Your task to perform on an android device: Go to the settings and turn on the mail notifications.
Image 0: 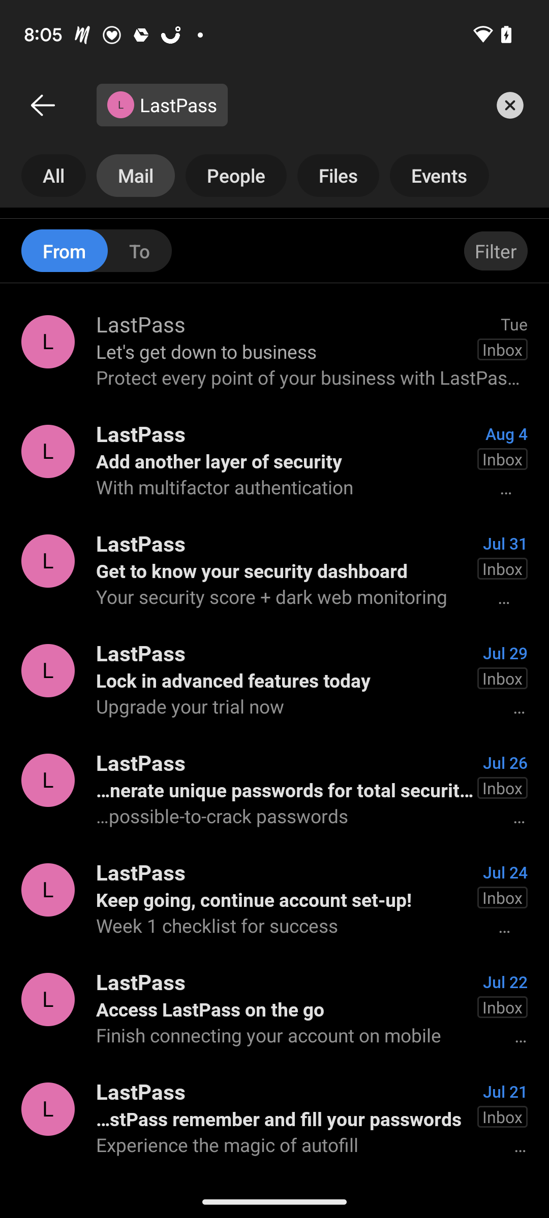
Go back to previous screen
Step 0: press back button
Image 1: 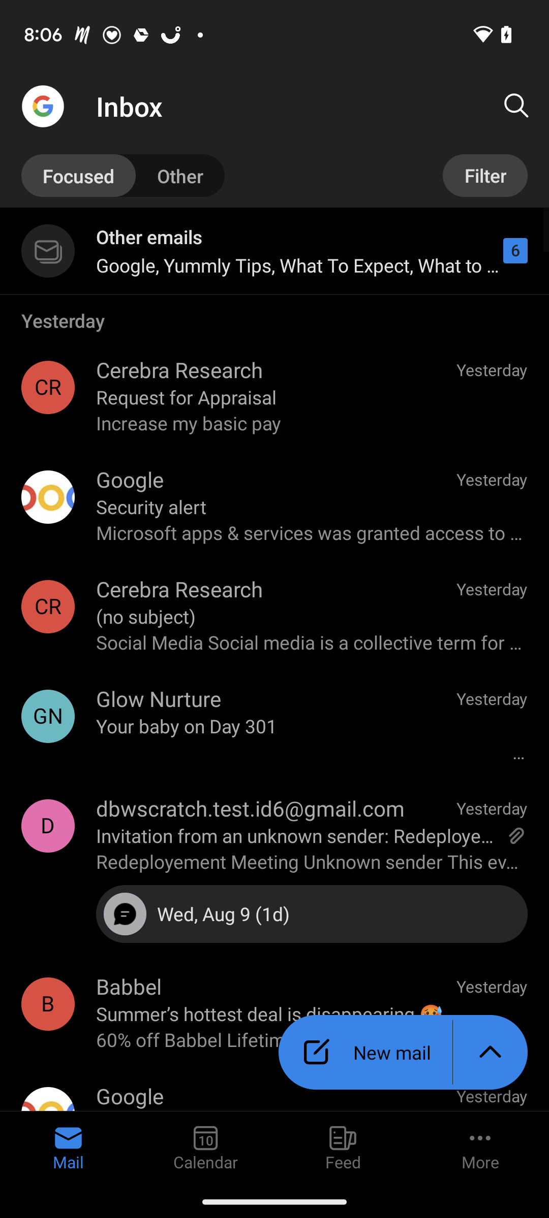
Click on the profile icon in the top-left corner of the screen.
Step 1: click (43, 106)
Image 2: 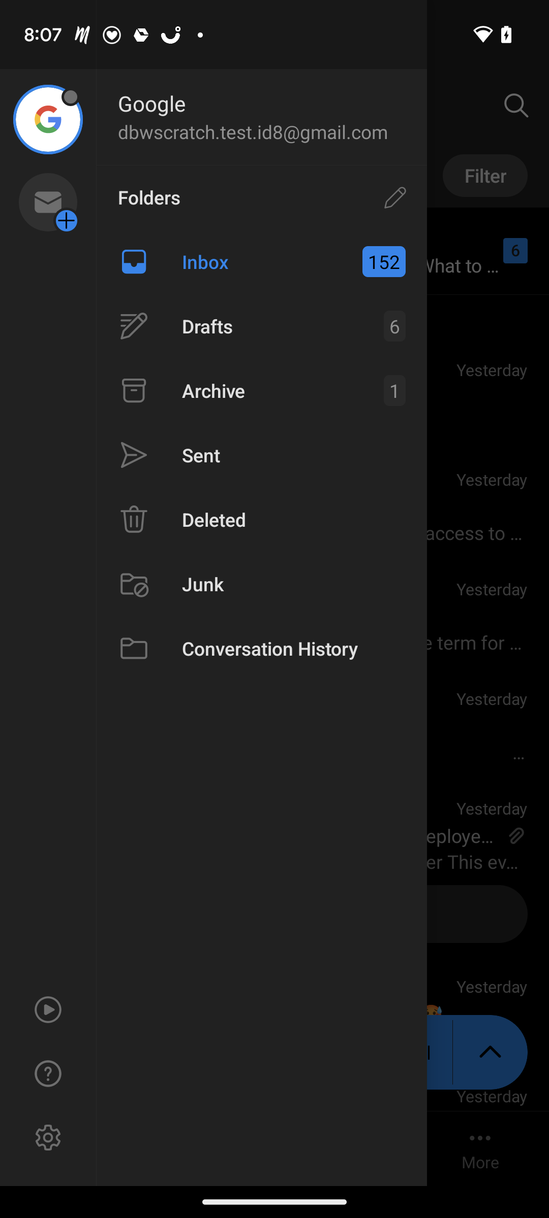
Click on the settings icon in the bottom left corner of the screen.
Step 2: click (48, 1138)
Image 3: 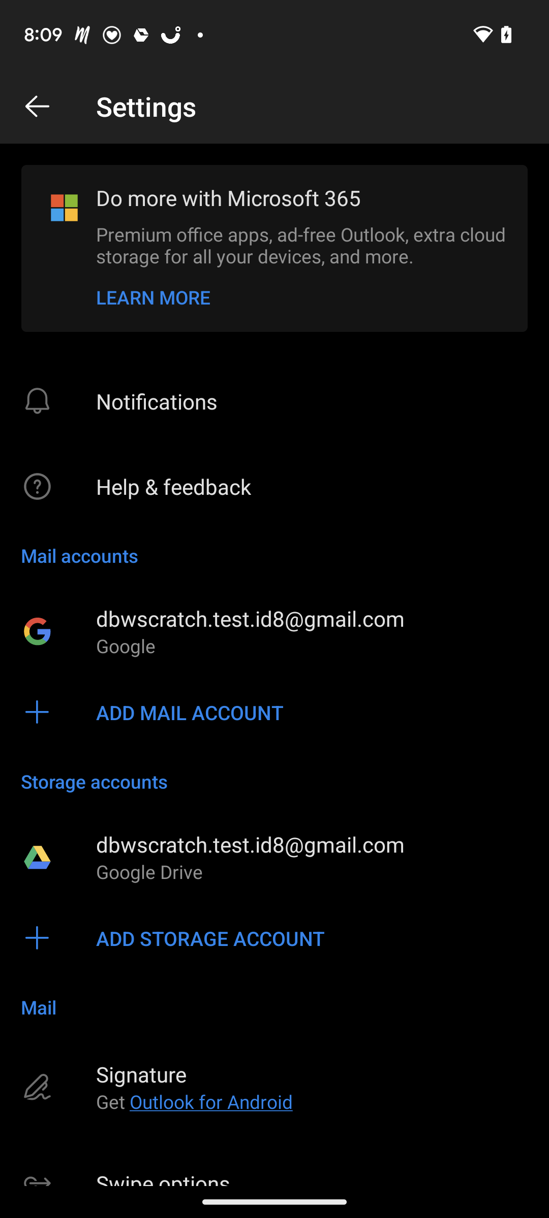
select the notifications option.
Step 3: click (157, 401)
Image 4: 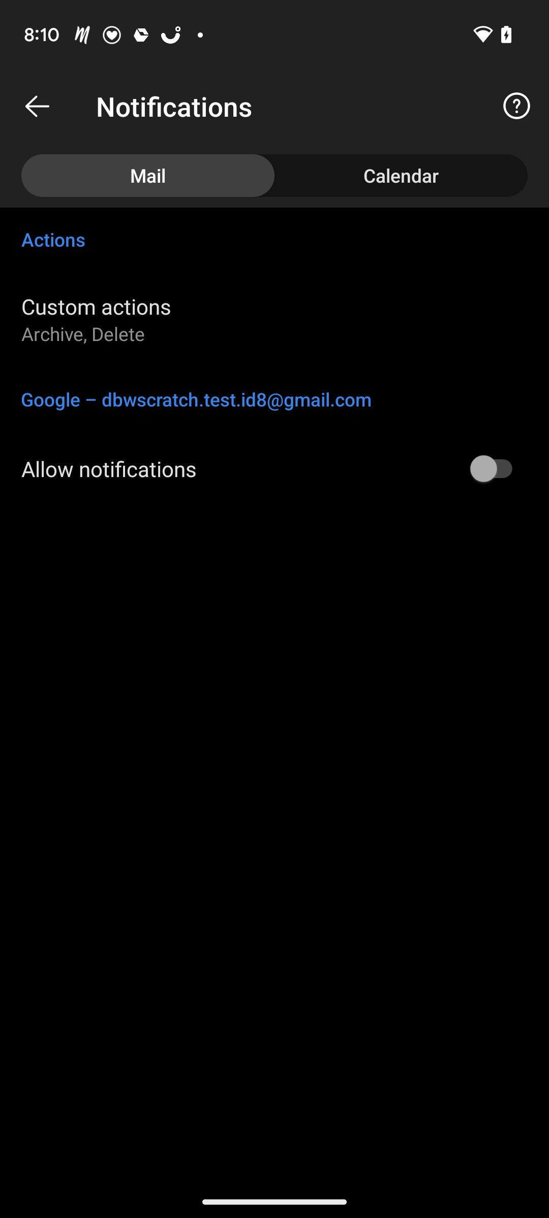
Turn on the toggle button to allow notifications.
Step 4: click (497, 468)